Your task to perform on an android device: Open the Microsoft to do app and set a reminder for 7:00 AM for the Birthday Party
Image 0: 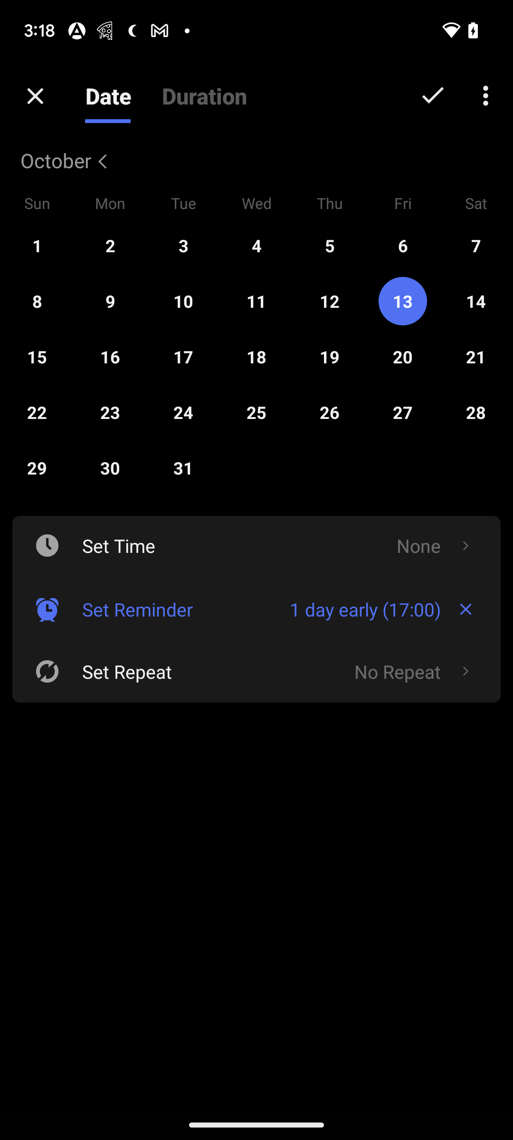
open Microsoft To do app 
Step 0: open app "To Do"
Image 1: 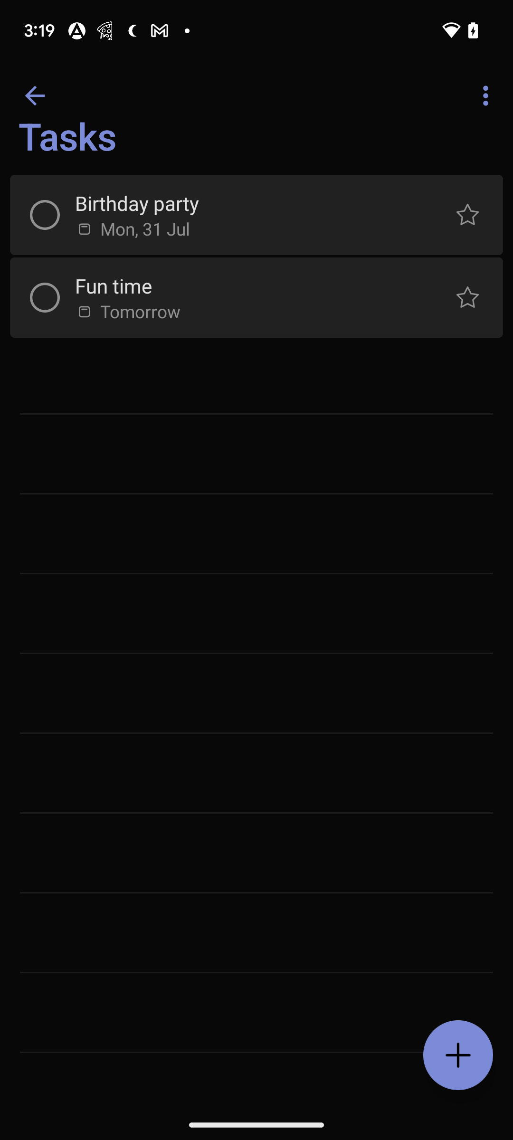
go to the birthday party option
Step 1: click (132, 228)
Image 2: 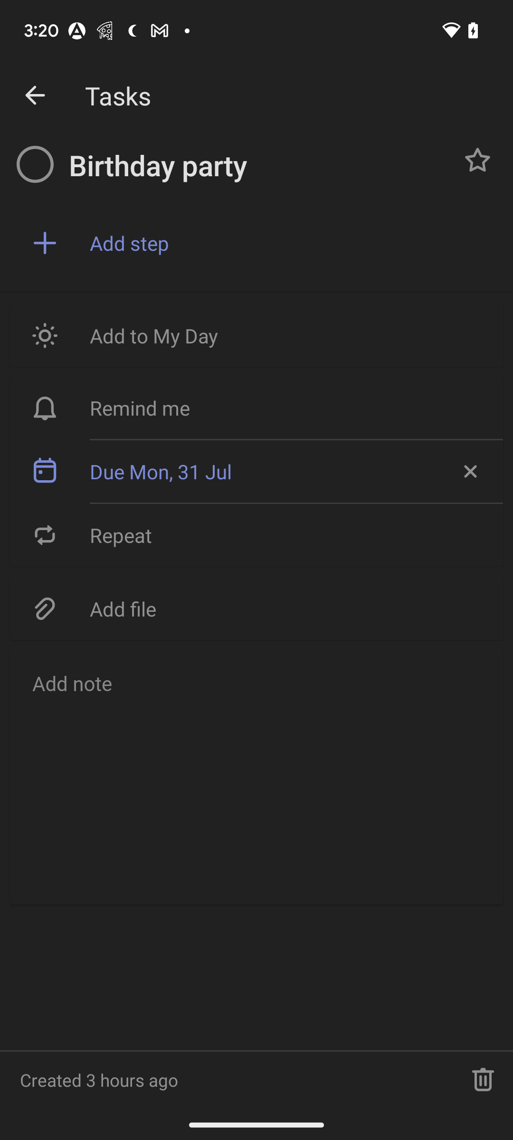
go to the remind me section
Step 2: click (296, 408)
Image 3: 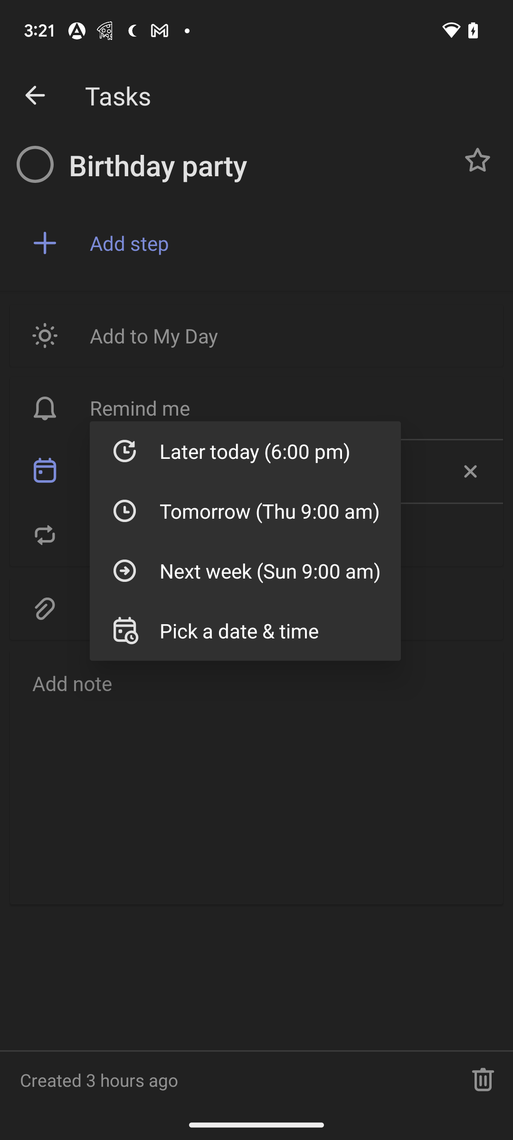
go to the pick a date and time option
Step 3: click (270, 630)
Image 4: 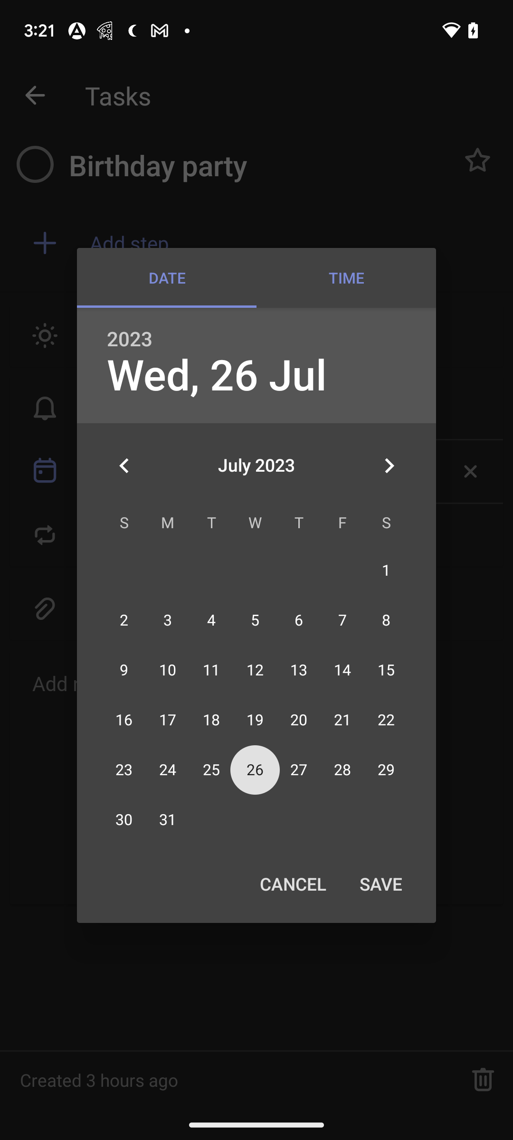
go to the time section 
Step 4: click (346, 278)
Image 5: 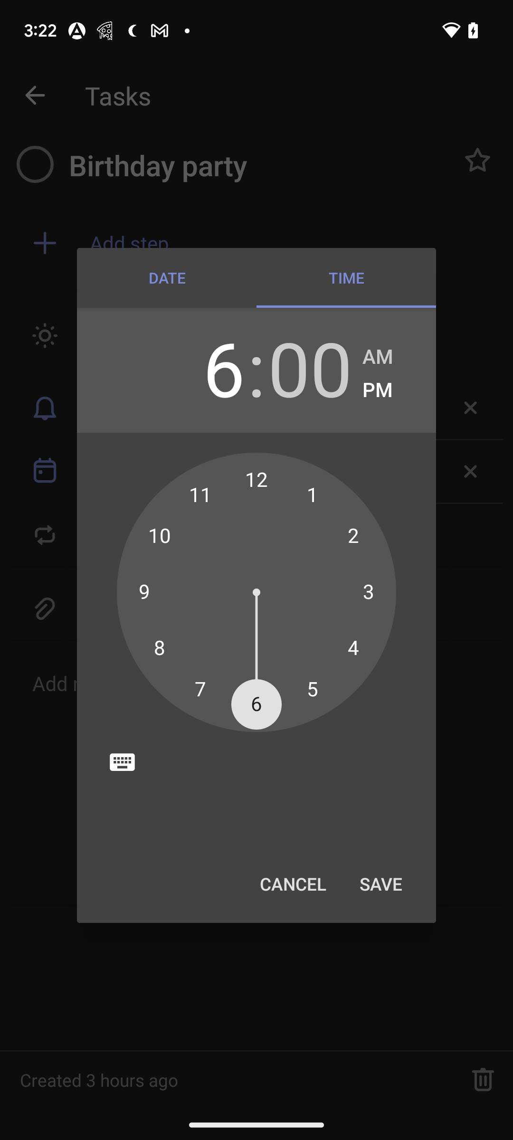
set time as 7
Step 5: click (211, 670)
Image 6: 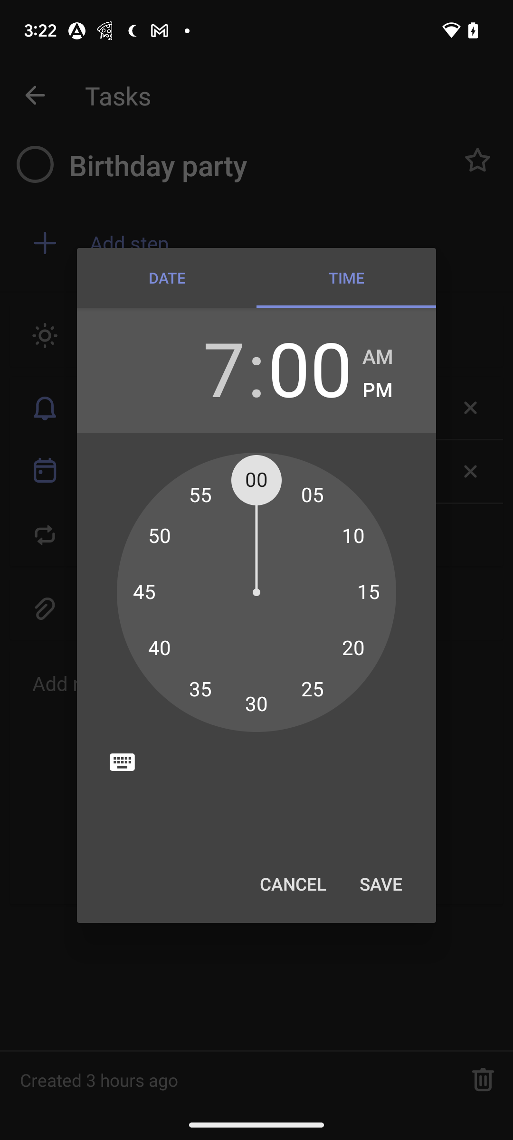
set it am
Step 6: click (378, 357)
Image 7: 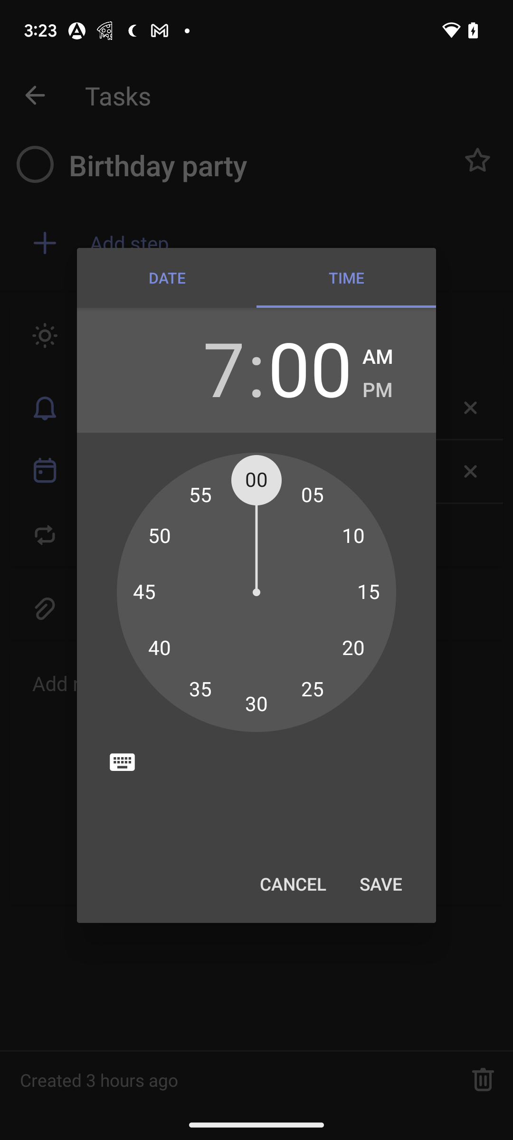
click on the save button
Step 7: click (381, 884)